Your task to perform on an android device: I'm planning to prepare dinner tonight and would like to search for a recipe of chicken fricassee in the youtube app.
Image 0: 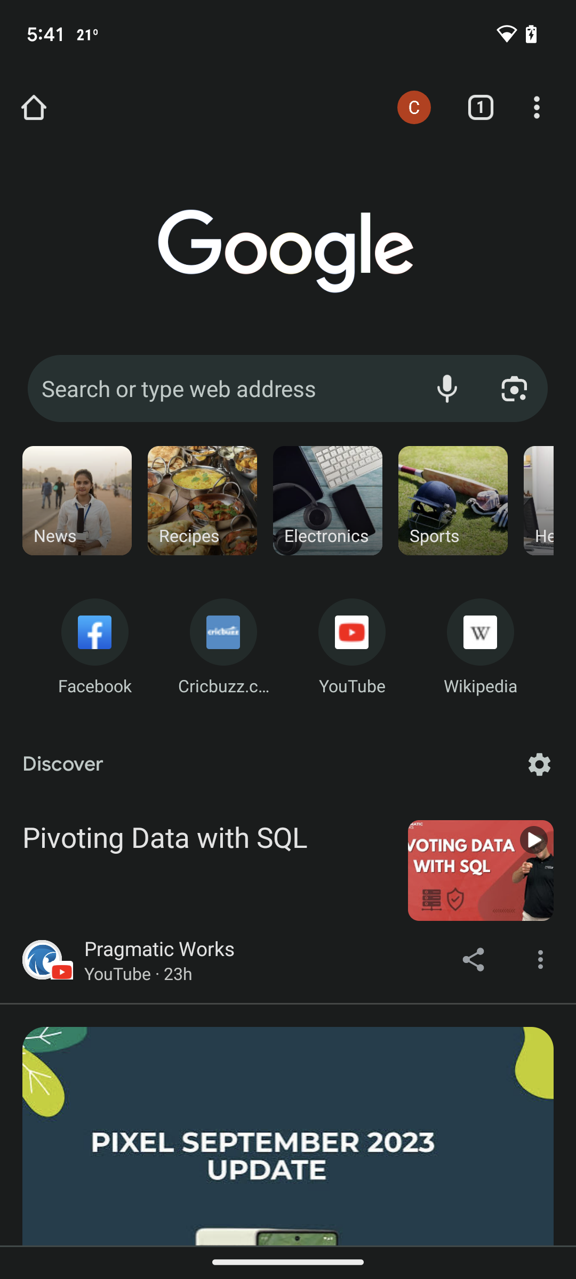
Open the youtube app
Step 0: open app "YouTube"
Image 1: 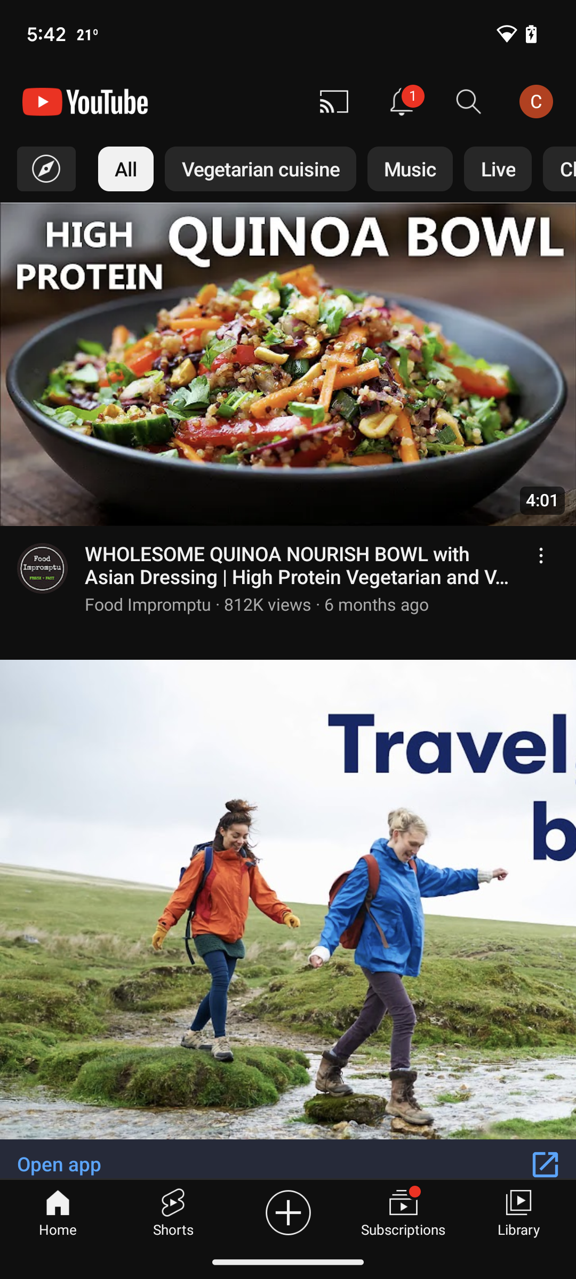
Click on the search icon at the top of the screen
Step 1: click (469, 102)
Image 2: 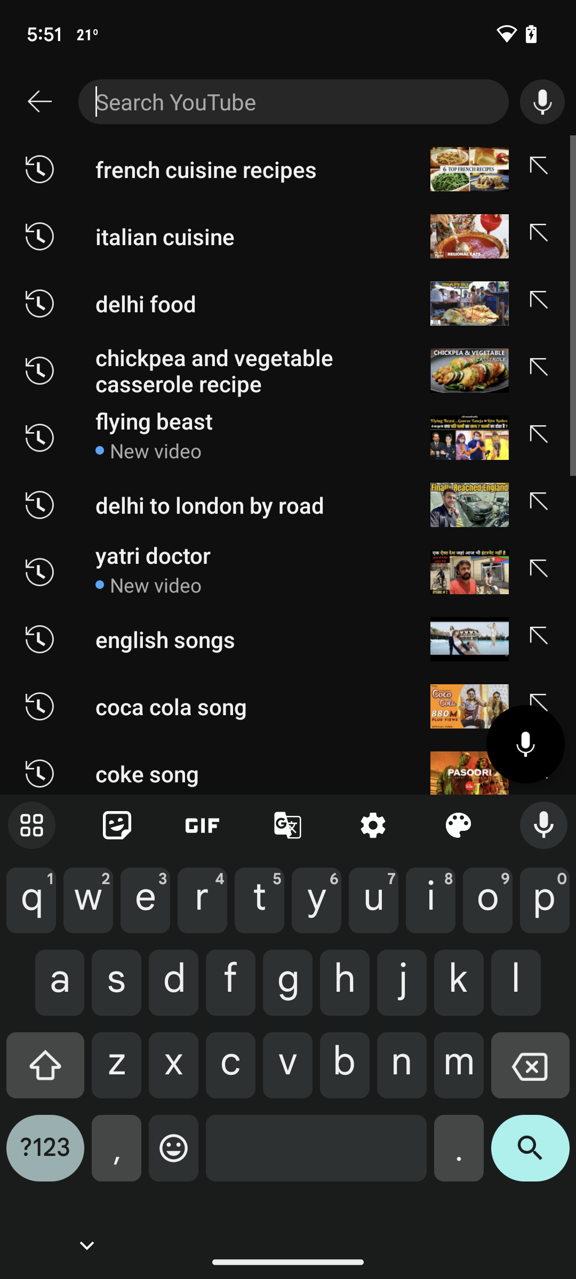
Search for chicken fricassee 
Step 2: type "chicken fricassee"
Image 3: 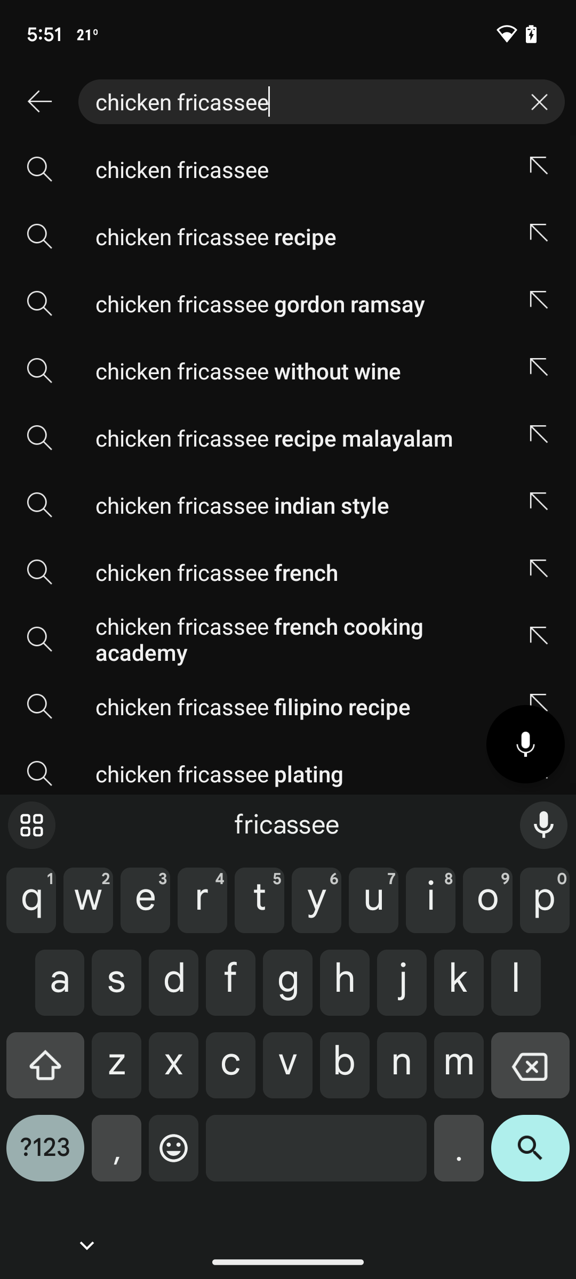
Click on the search icon on the keyboard
Step 3: click (530, 1156)